Your task to perform on an android device: I wanted to change the name of the folder called my collection to collections. Could you please rename it for me?
Image 0: 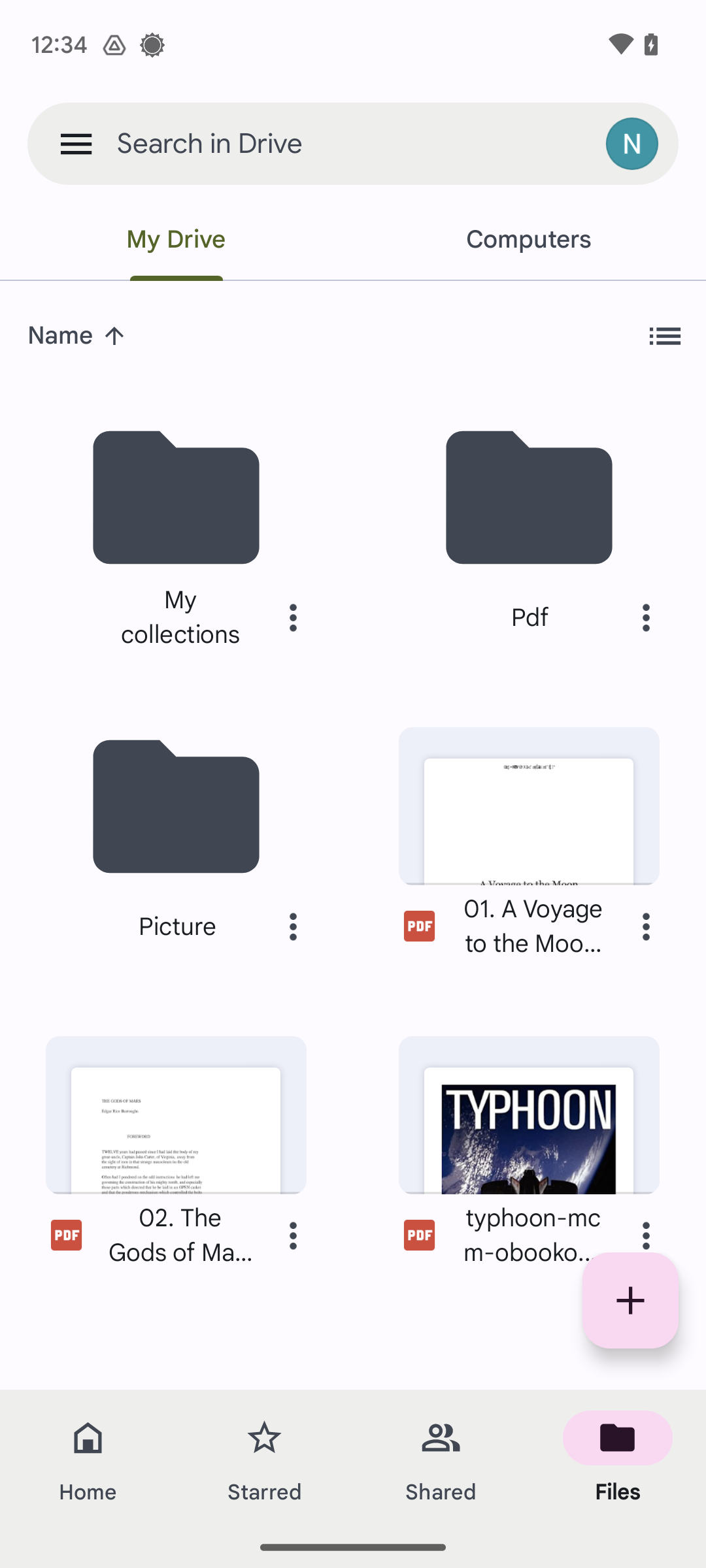
Click on the three dot icon of my collections folder.
Step 0: click (293, 617)
Image 1: 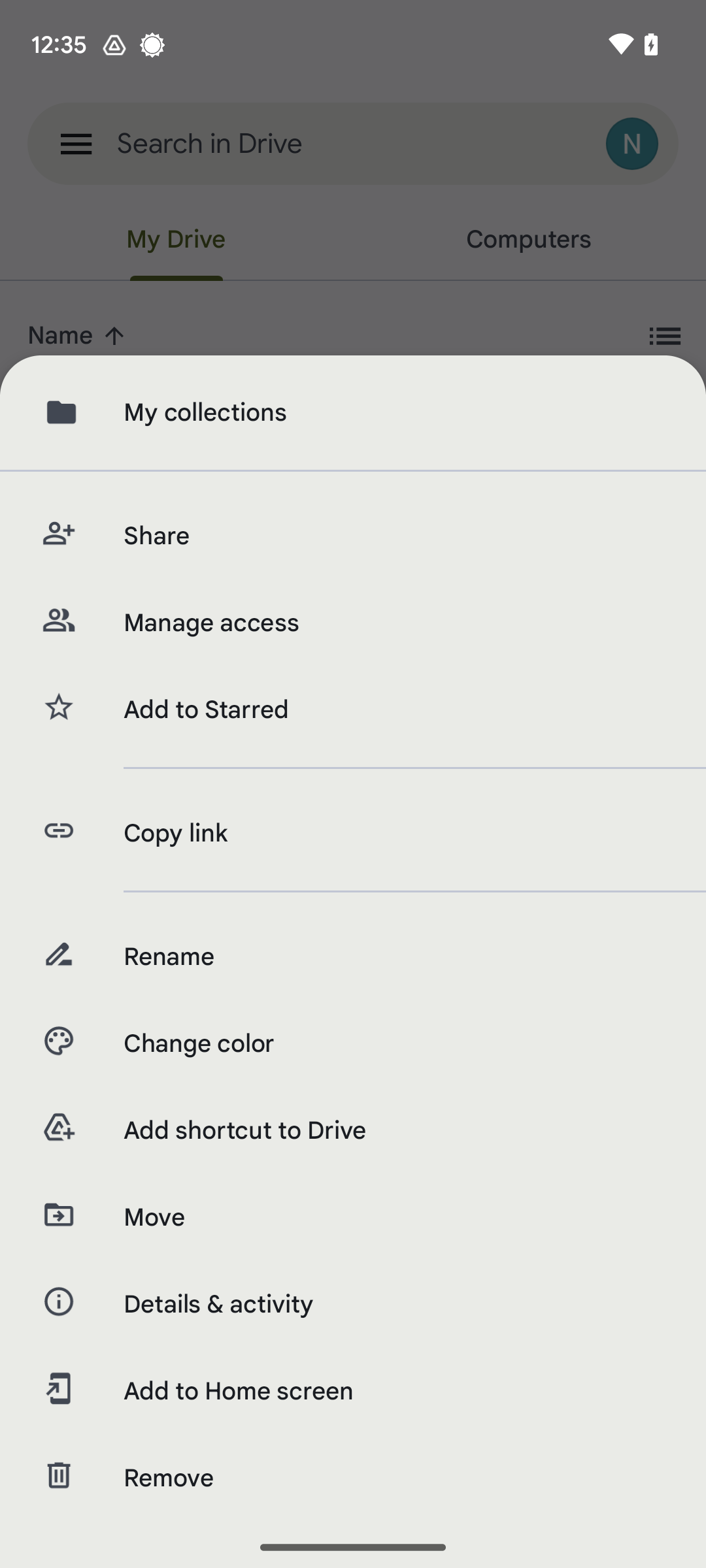
Click on the Rename tab.
Step 1: click (394, 956)
Image 2: 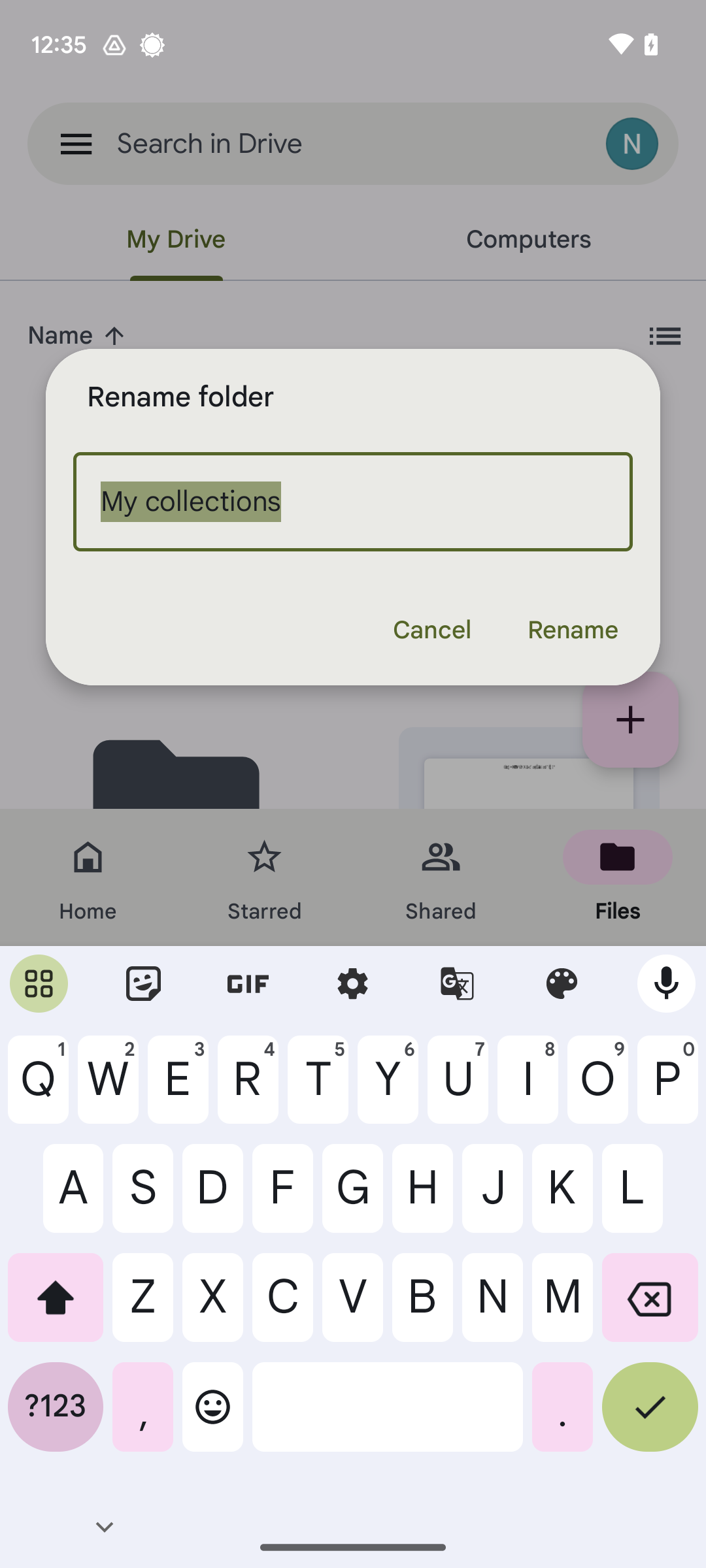
Type in Collections.
Step 2: type "Collections"
Image 3: 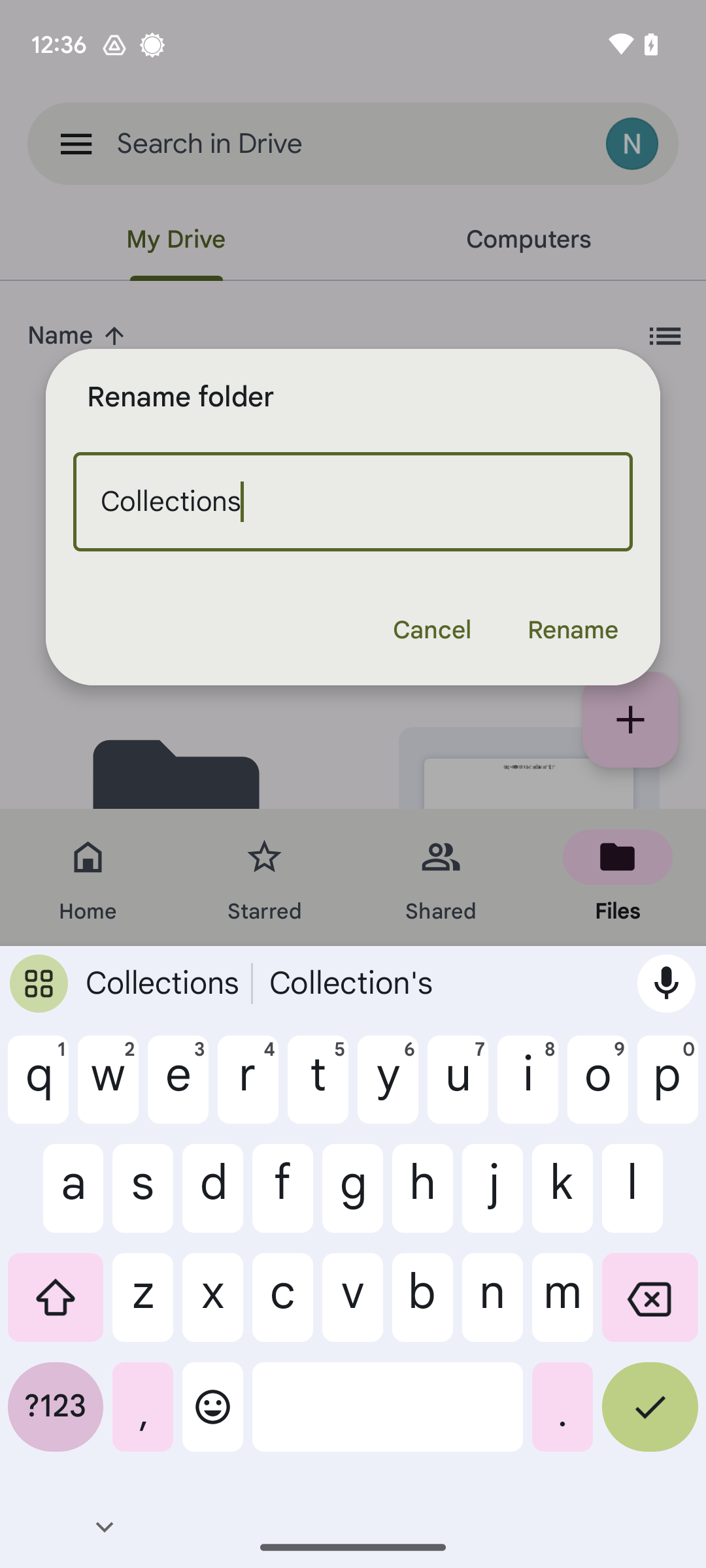
Click on the Rename option below the name of the file.
Step 3: click (572, 630)